Your task to perform on an android device: I want to share this song "O Holy Night" with my friend, Natalie at her email id: natalie.larson1998@gmail.com.
Image 0: 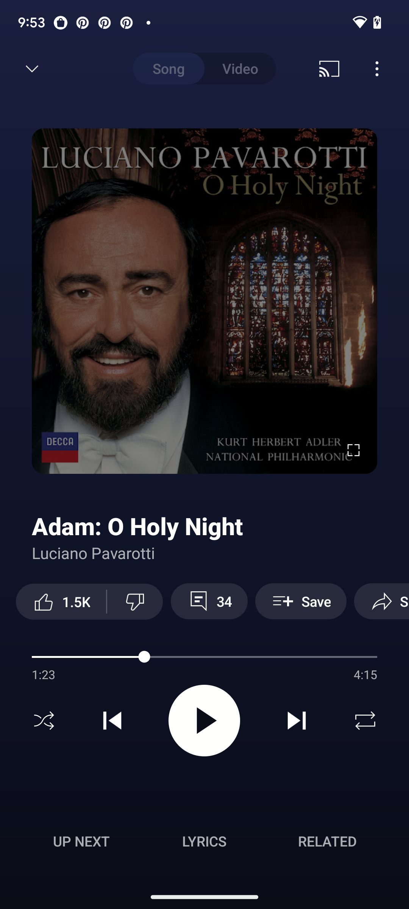
Click on the three dots.
Step 0: click (381, 69)
Image 1: 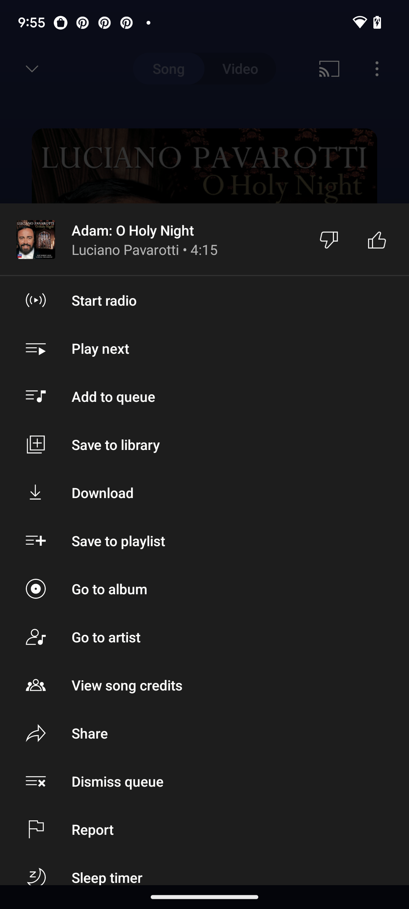
Click on the share button.
Step 1: click (204, 733)
Image 3: 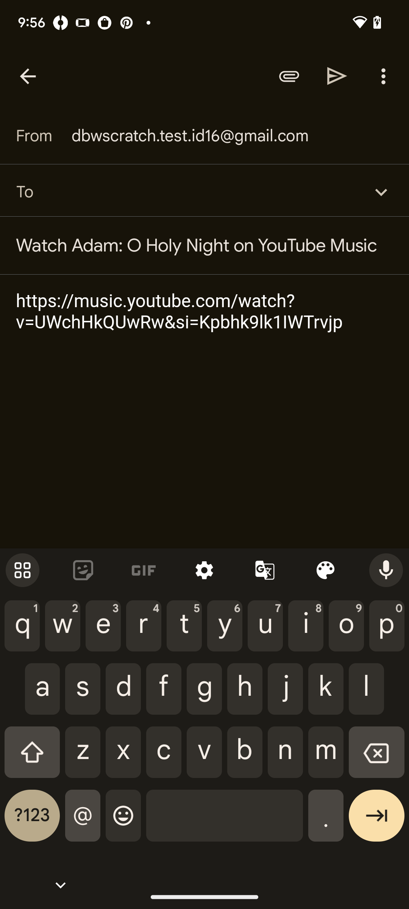
Enter the email id : natalie.larson1998@gmail.com
Step 3: type "natalie.larson1998@gmail.com"
Image 4: 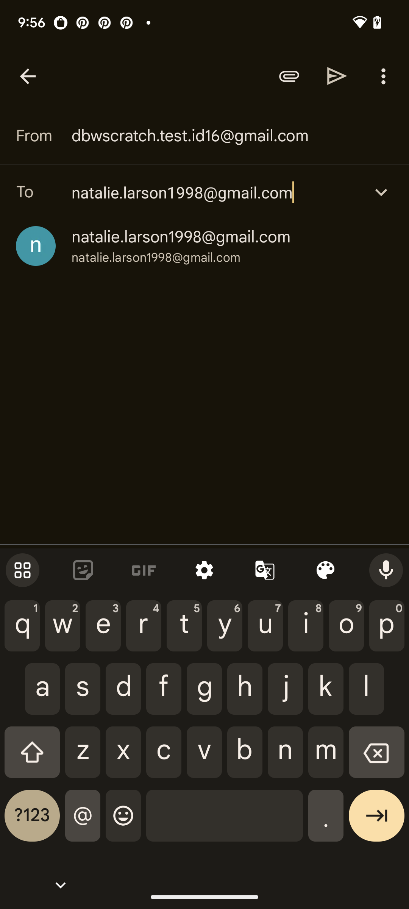
Click on the first option.
Step 4: click (181, 237)
Image 5: 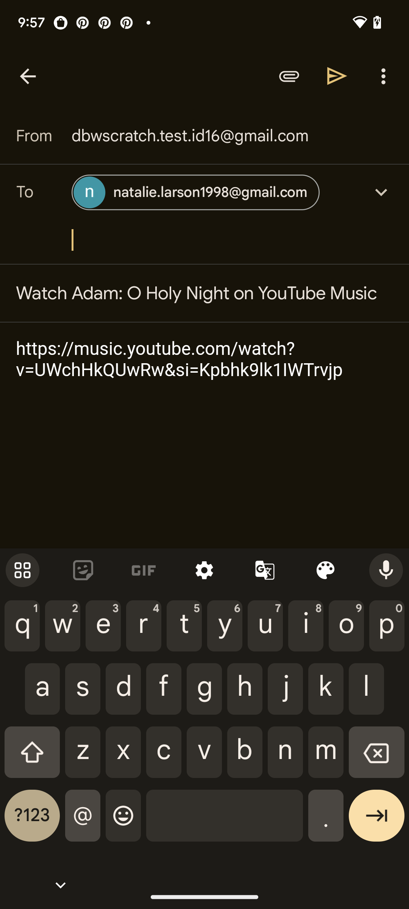
Click on the send button.
Step 5: click (337, 76)